Your task to perform on an android device: Click on the View Cart button at the bottom.
Image 0: 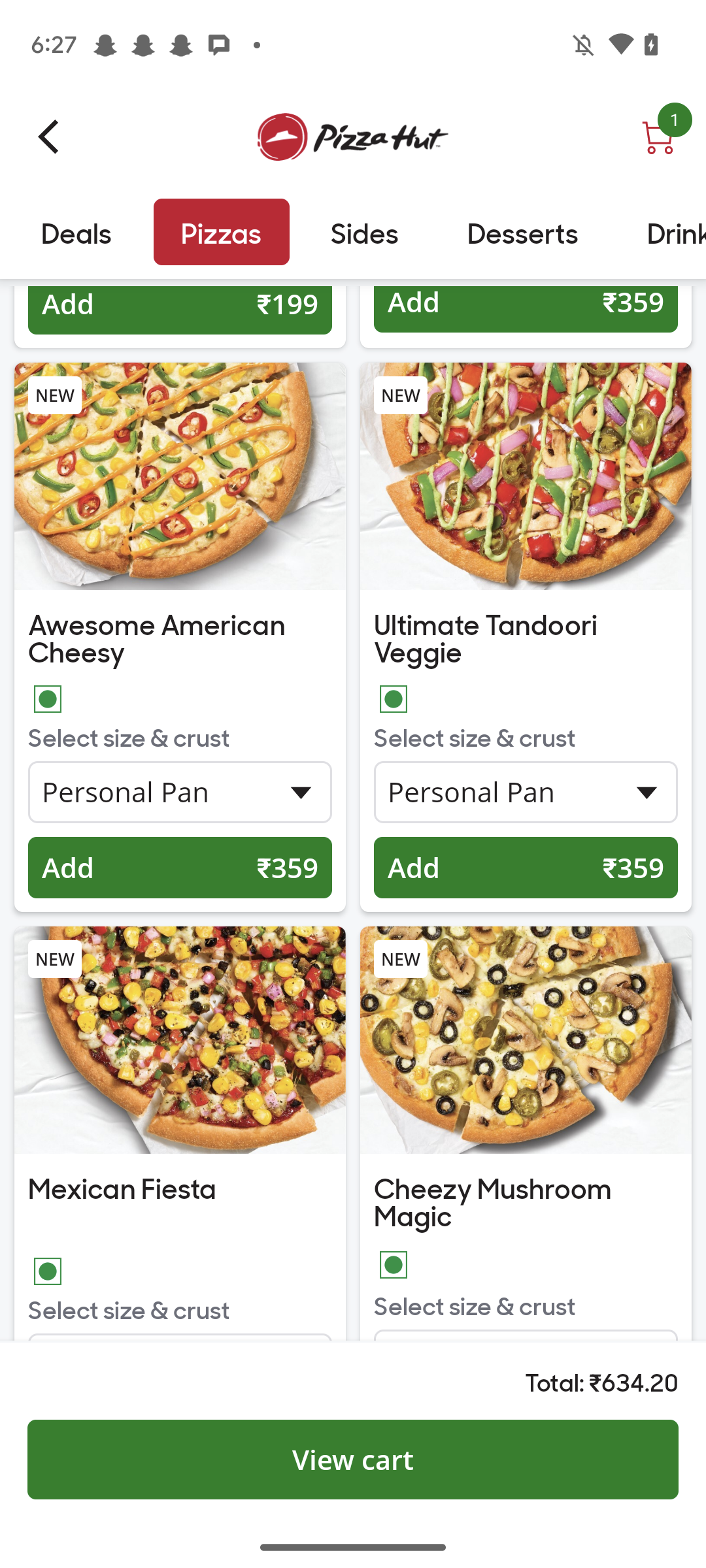
Step 0: click (353, 1460)
Image 1: 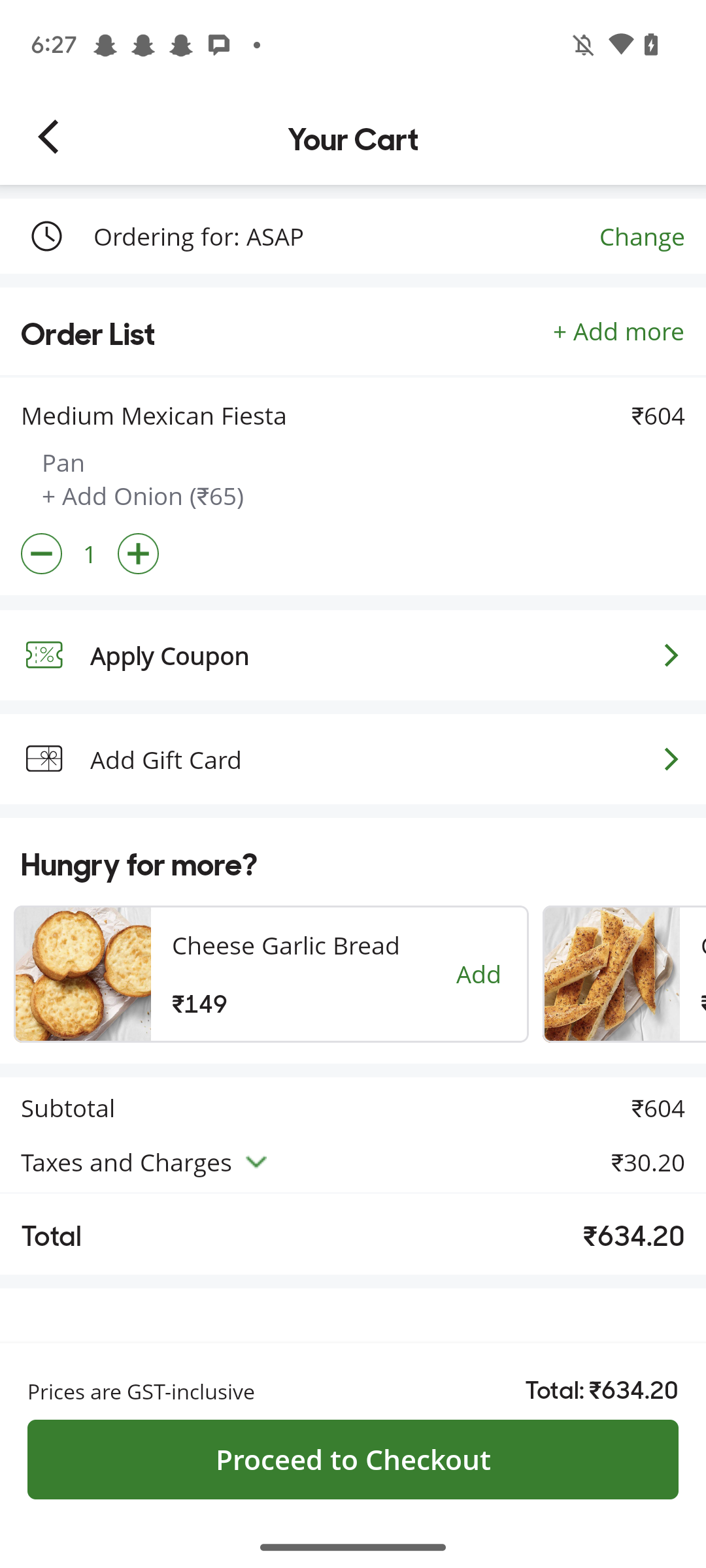
Click on the Tab "Apply coupon"
Step 1: click (395, 637)
Image 2: 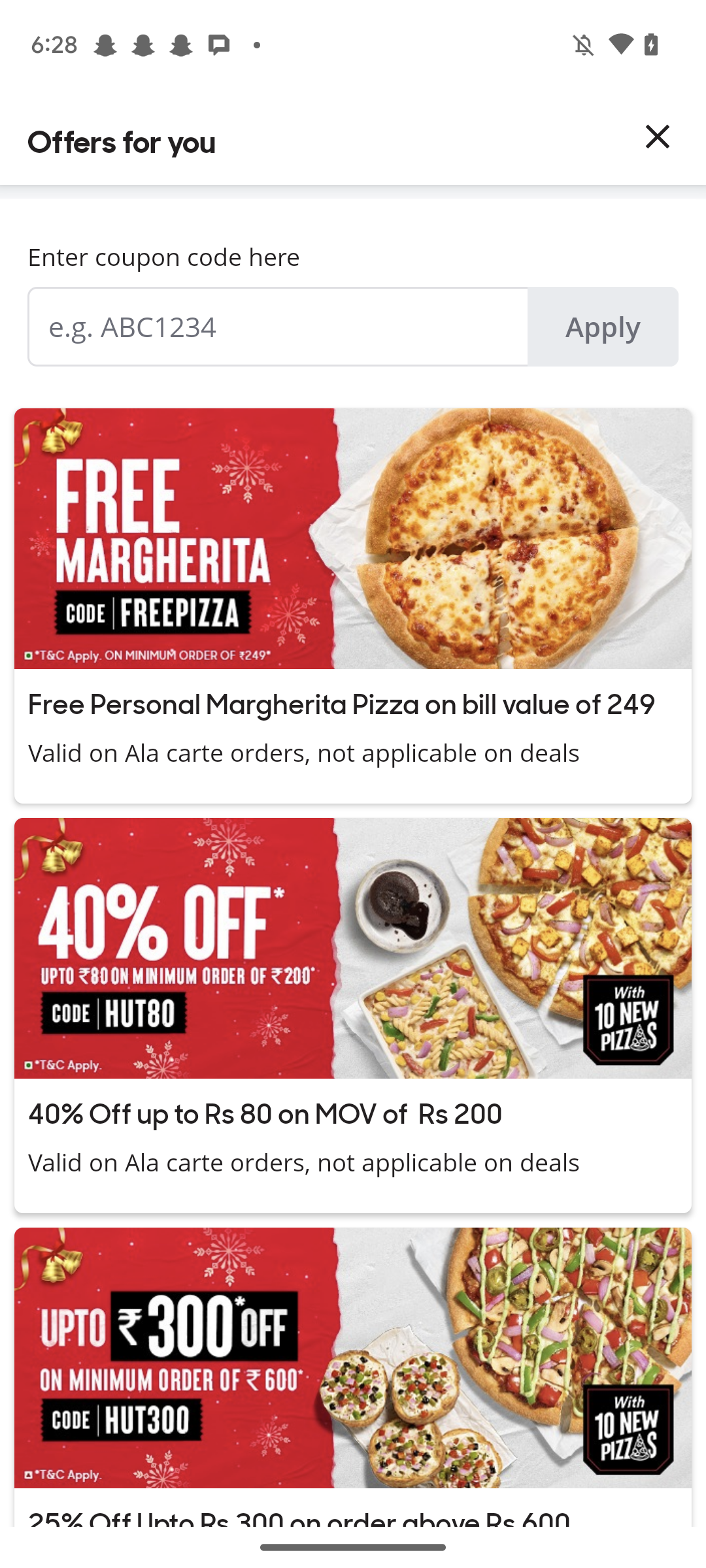
Click on the Coupon code input box.
Step 2: click (353, 327)
Image 3: 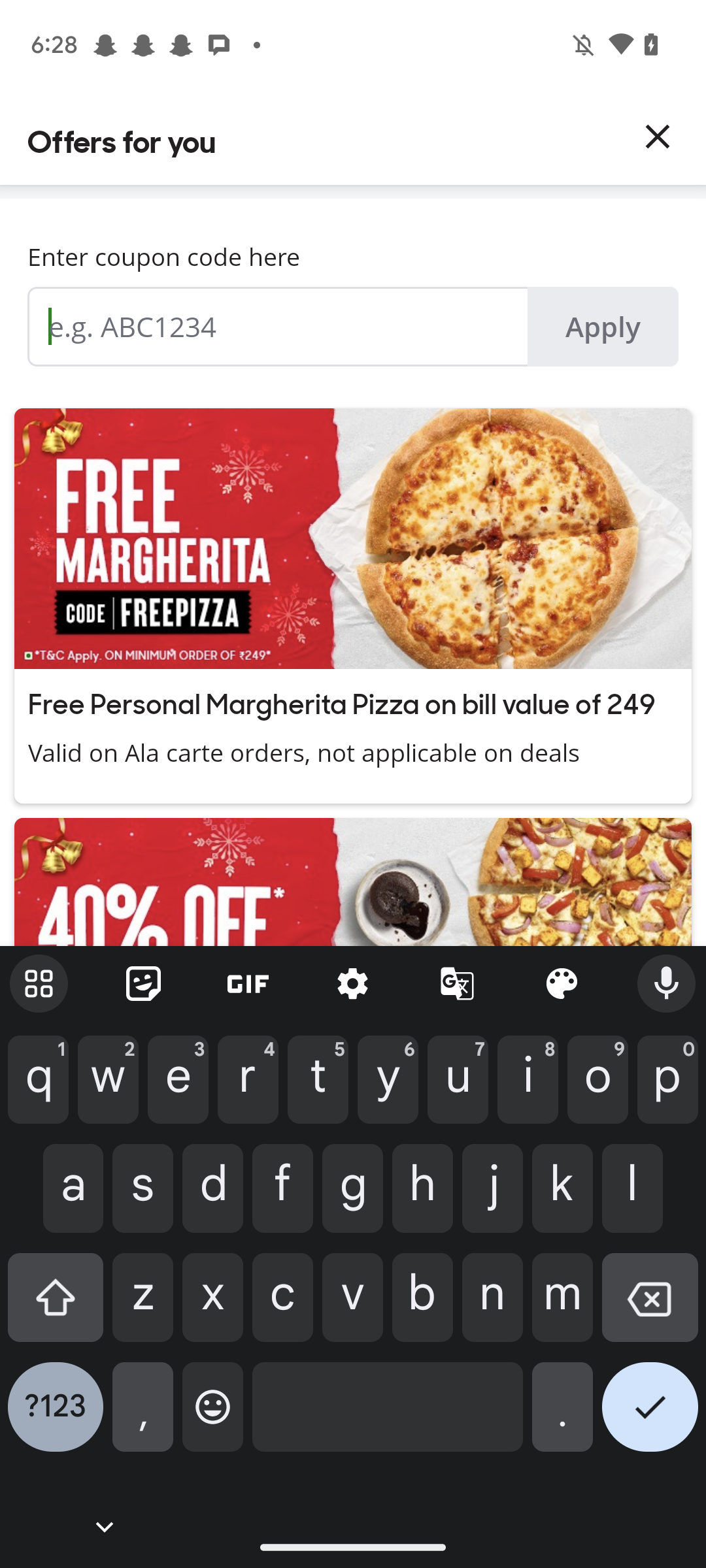
Type "HUT100" in the input box.
Step 3: type "HUT100"
Image 4: 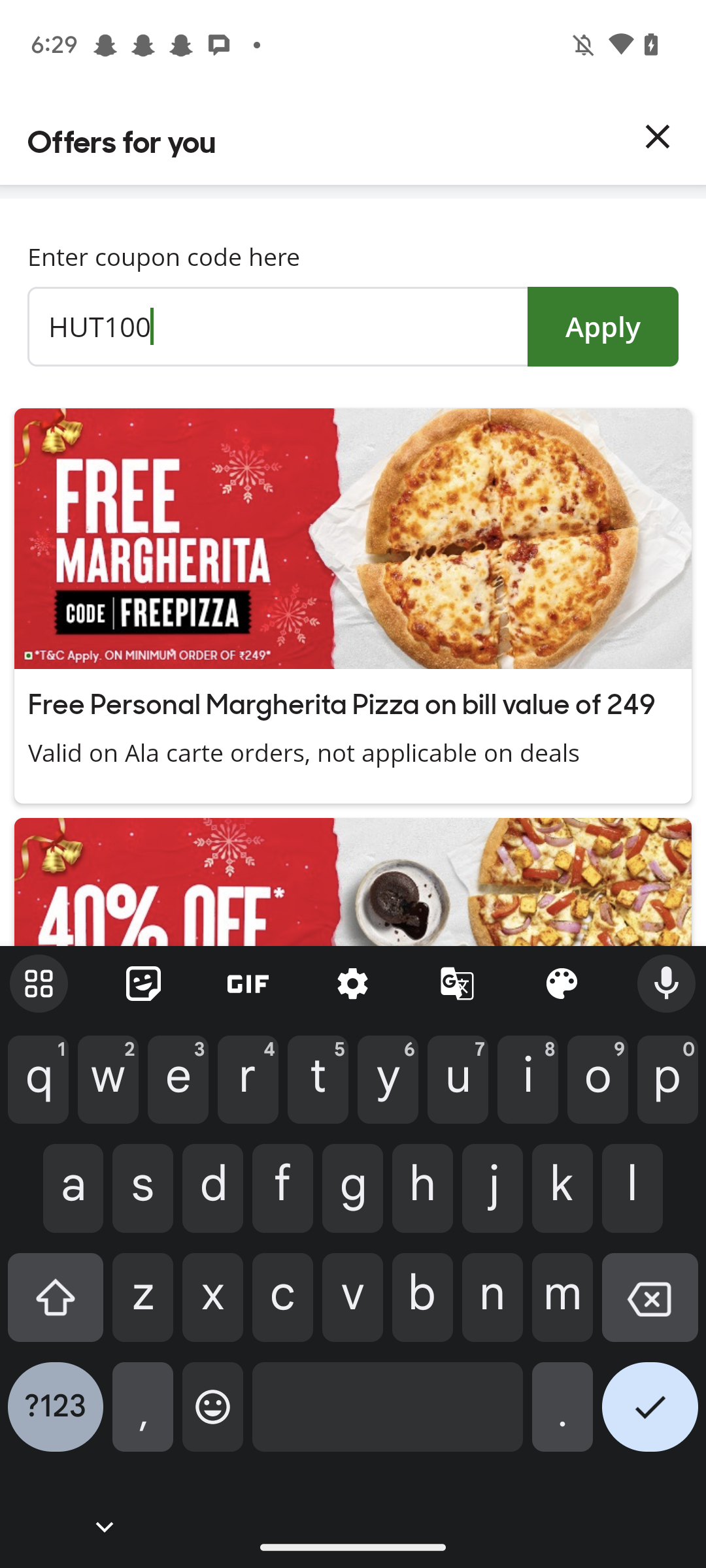
Click on the Apply button.
Step 4: click (603, 327)